Your task to perform on an android device: In the Balance app, I would like to set a timer for 10 minutes for Holiday stress Meditation so that I can know when to terminate the session.
Image 0: 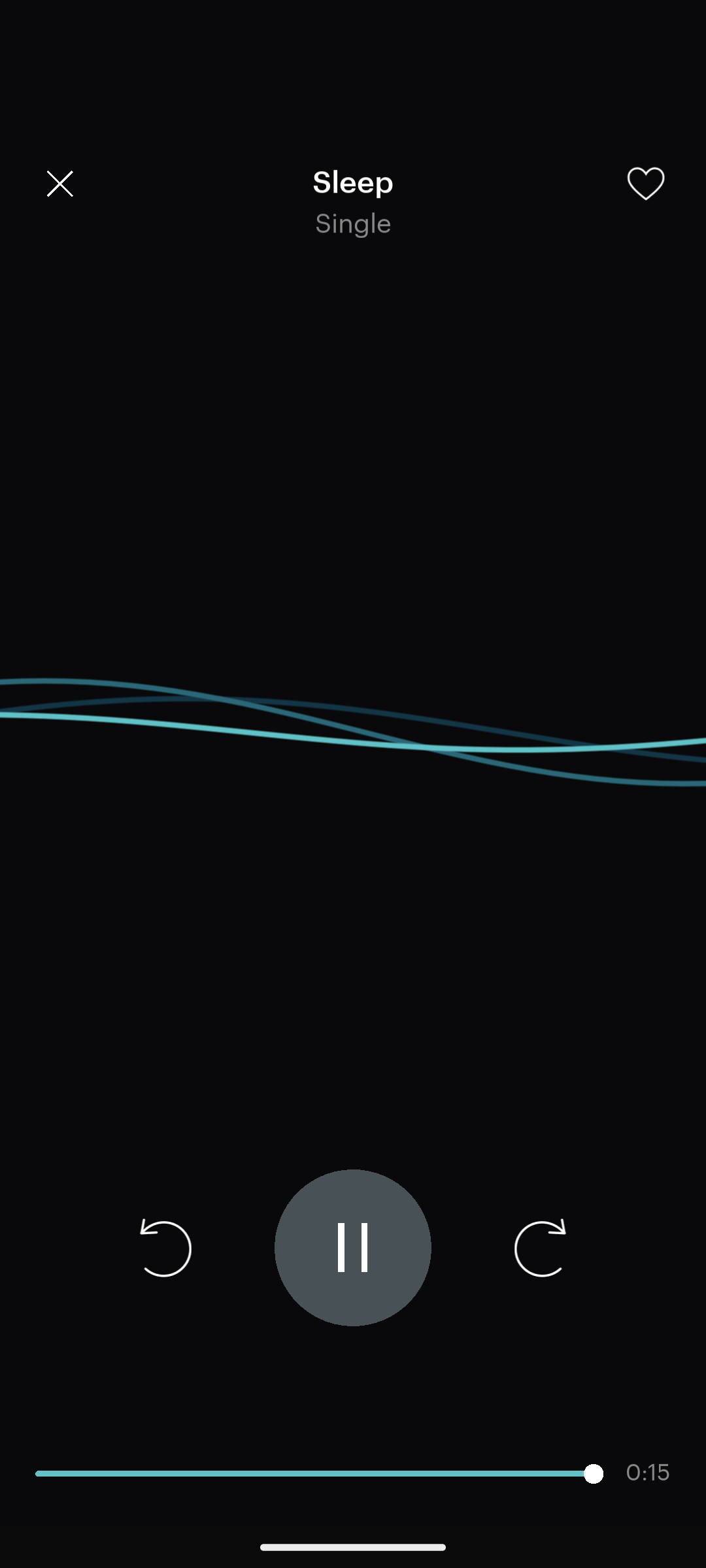
Click on the close icon
Step 0: click (55, 178)
Image 1: 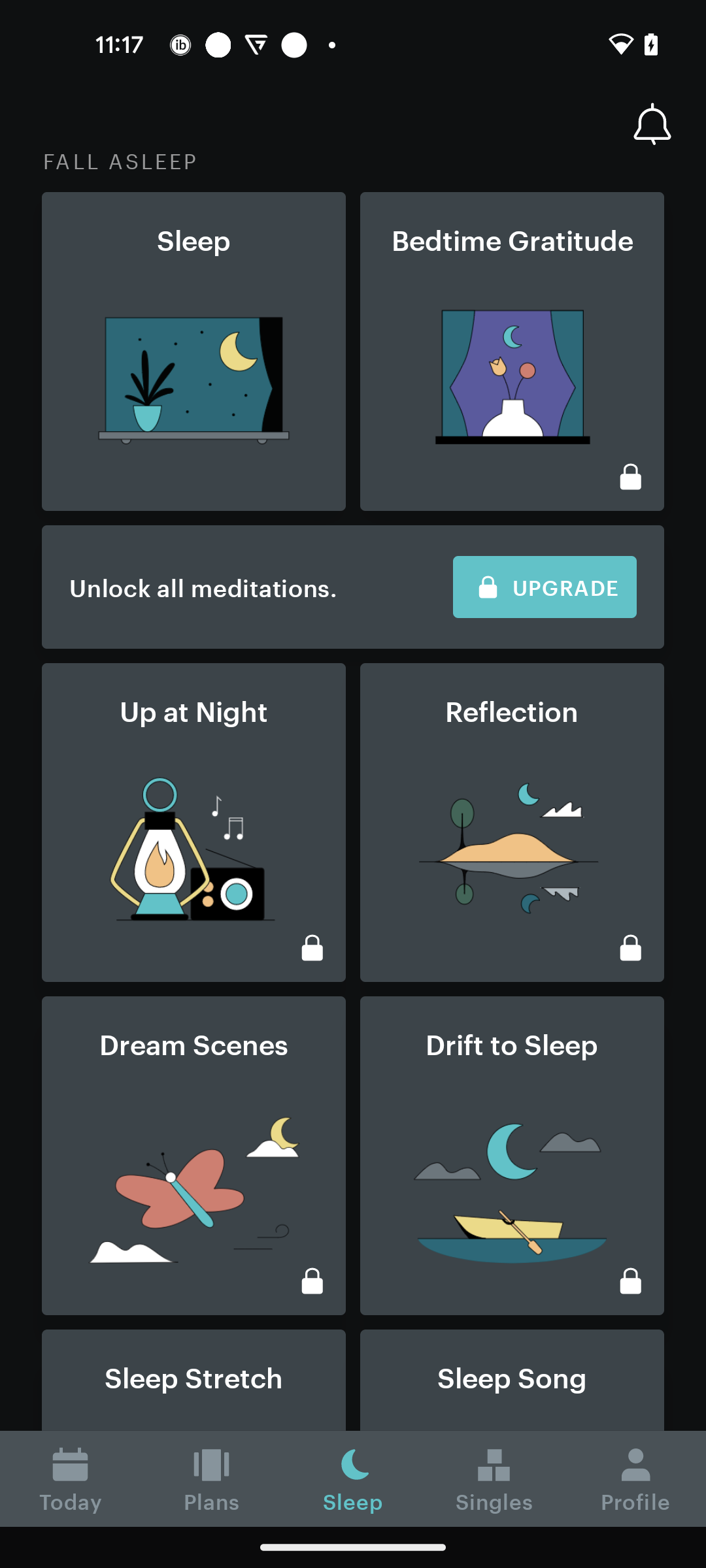
Go to the Singles tab
Step 1: click (494, 1478)
Image 2: 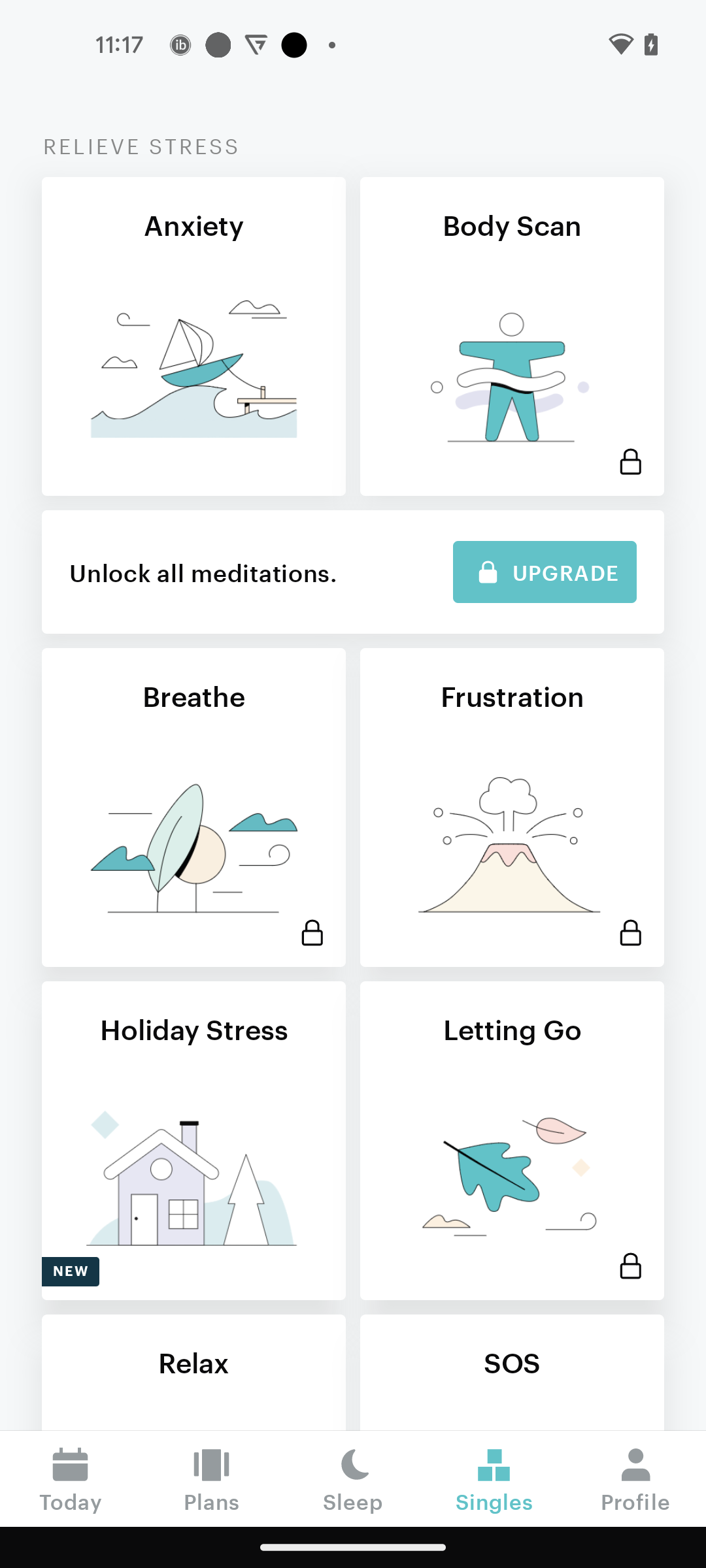
Click on the Holiday Stress option
Step 2: click (189, 1048)
Image 4: 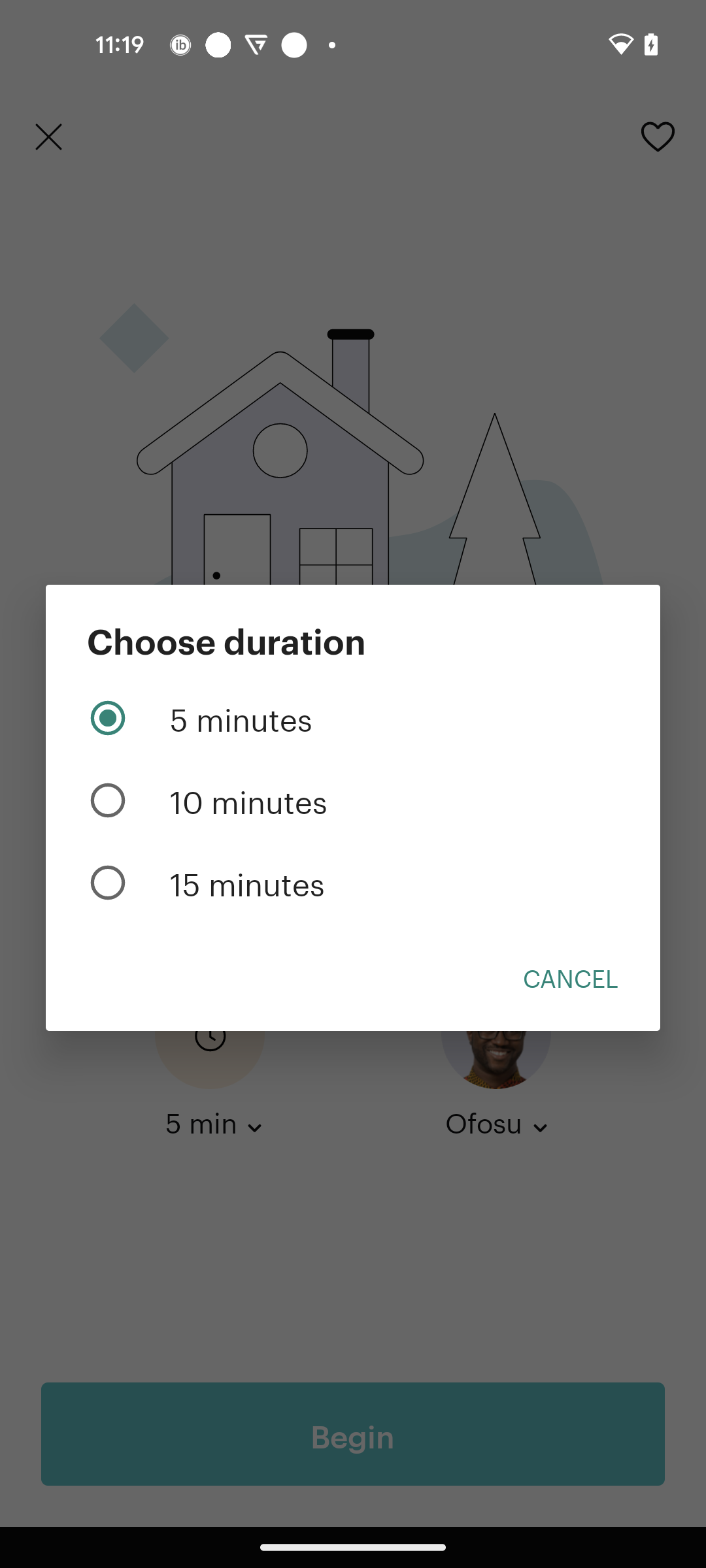
Select the 10 minutes option
Step 4: click (353, 800)